Your task to perform on an android device: Go to the Memrise app & watch the video Most used words and expressions
Image 0: 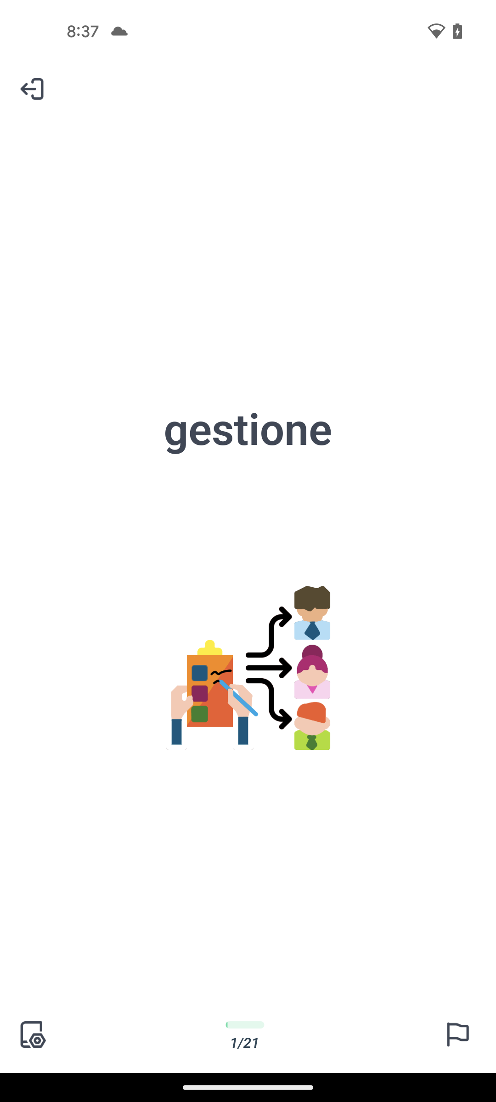
open the Memrise app
Step 0: open app "Memrise"
Image 2: 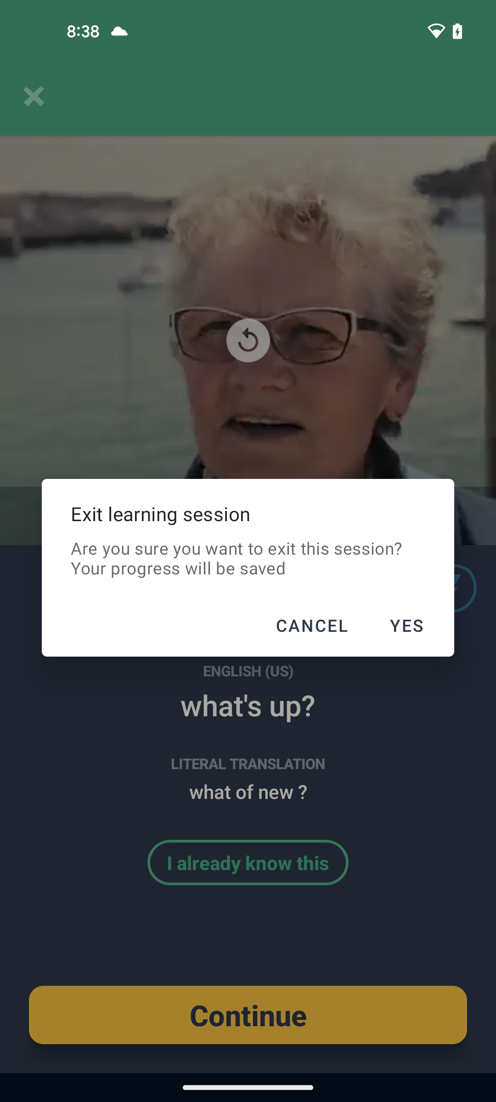
click on the yes option
Step 2: click (406, 625)
Image 3: 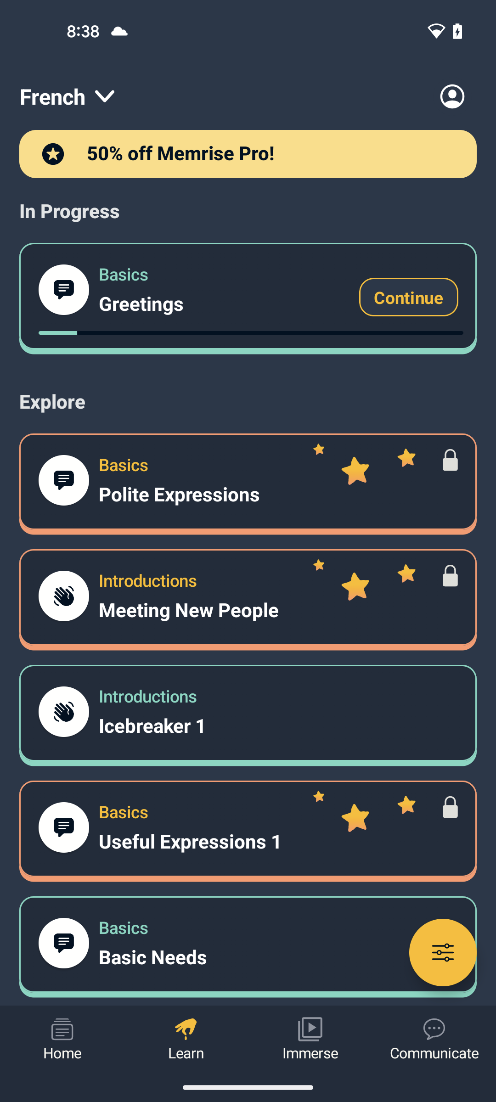
click on the Immerse tab at the bottom of the screen
Step 3: click (310, 1029)
Image 4: 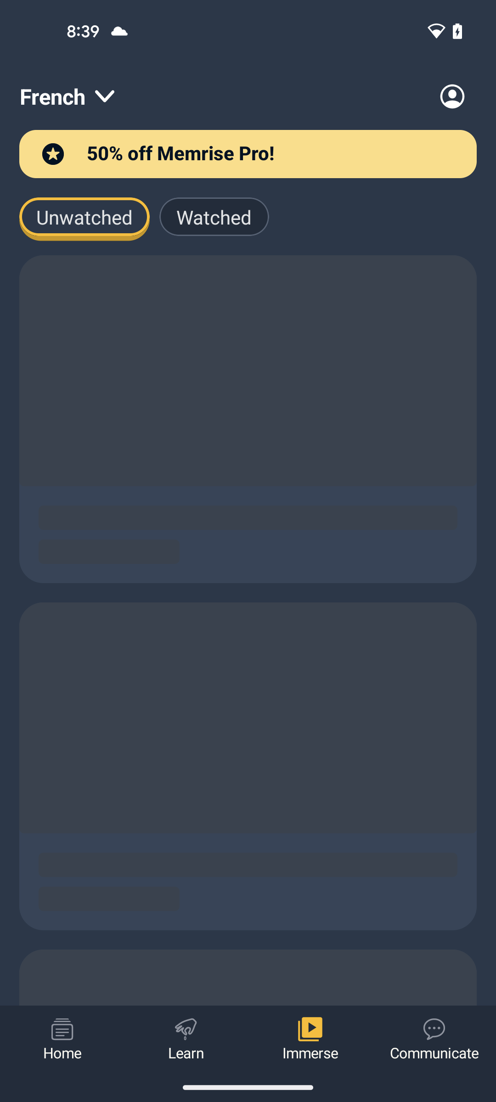
click on the Immerse tab at the bottom of the screen
Step 4: wait
Image 6: 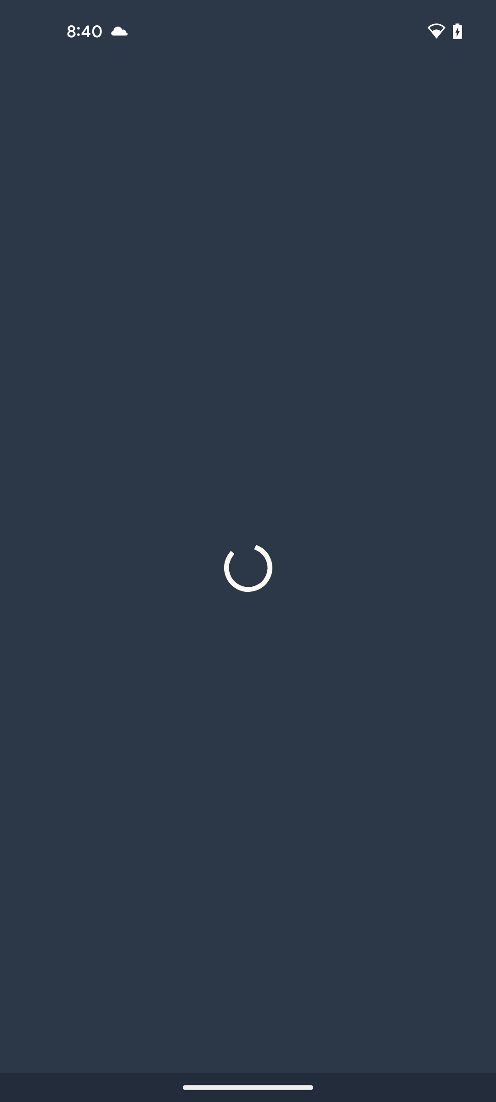
click to play the first video Most used words and expressions
Step 6: wait